Your task to perform on an android device: Delete the event Womens day 
Image 0: 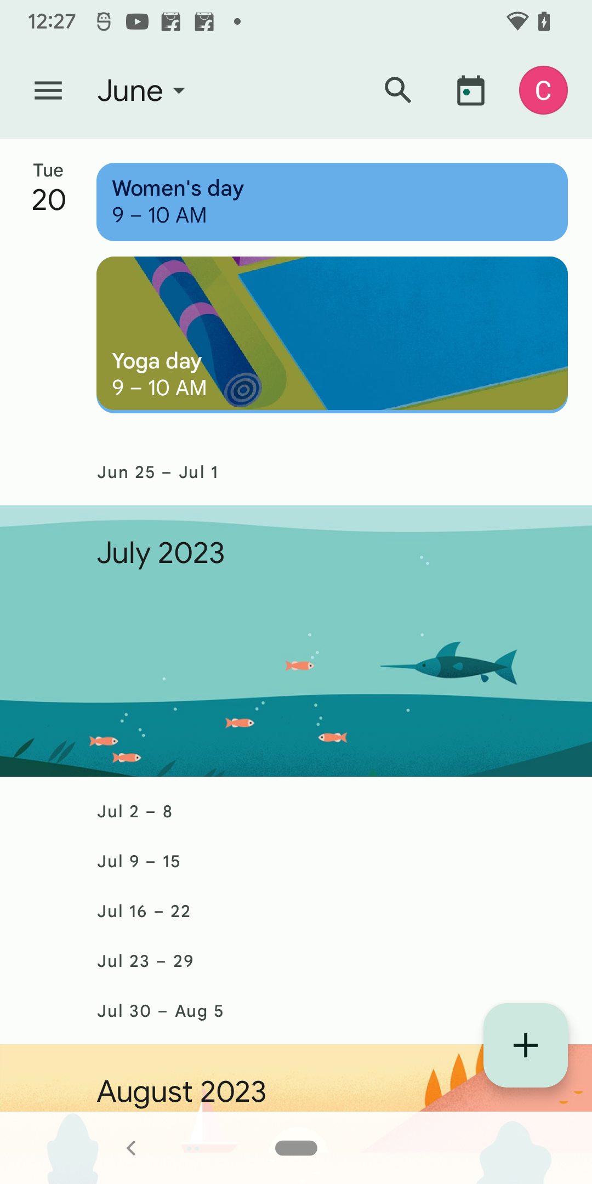
click on the Womens day
Step 0: click (332, 202)
Image 1: 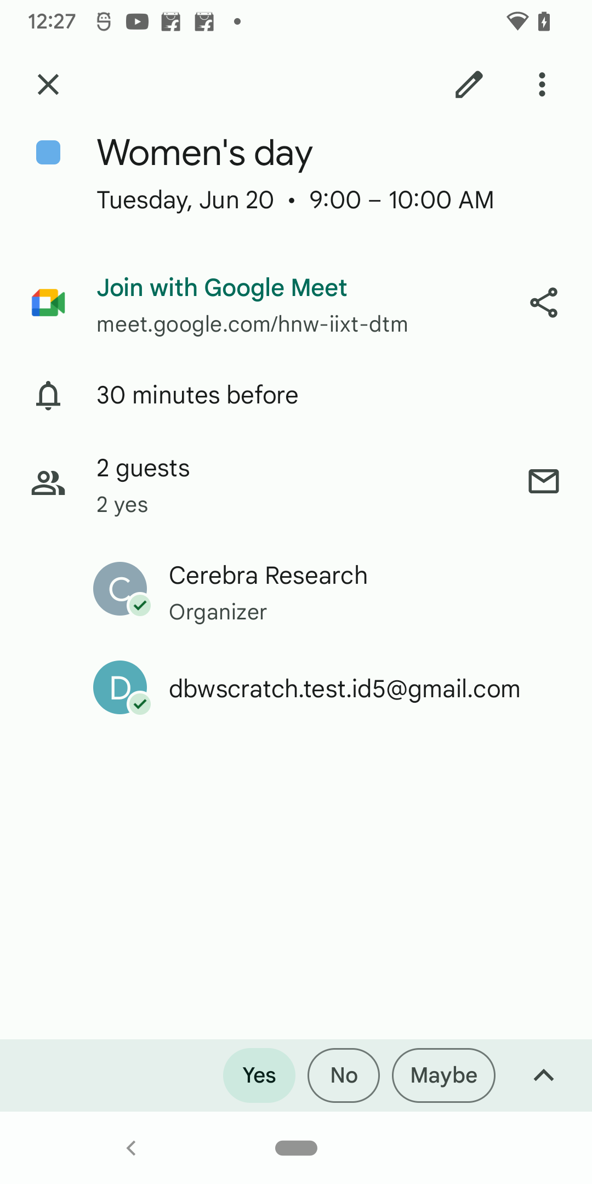
go to the three dots at the top right corner of the screen
Step 1: click (544, 84)
Image 2: 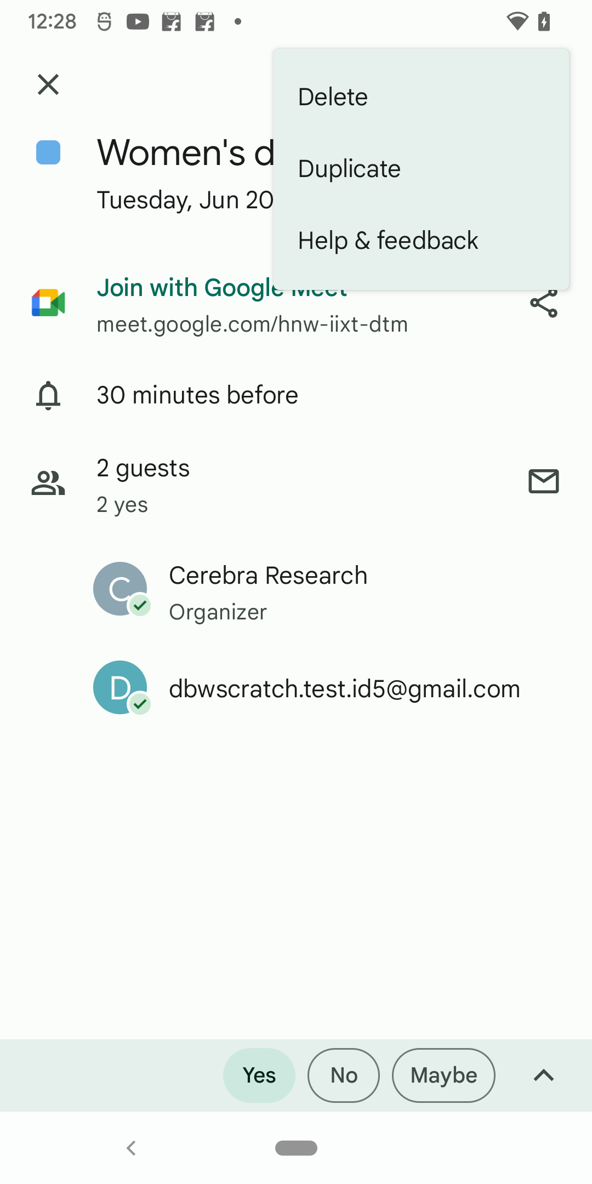
click on delete options
Step 2: click (421, 96)
Image 3: 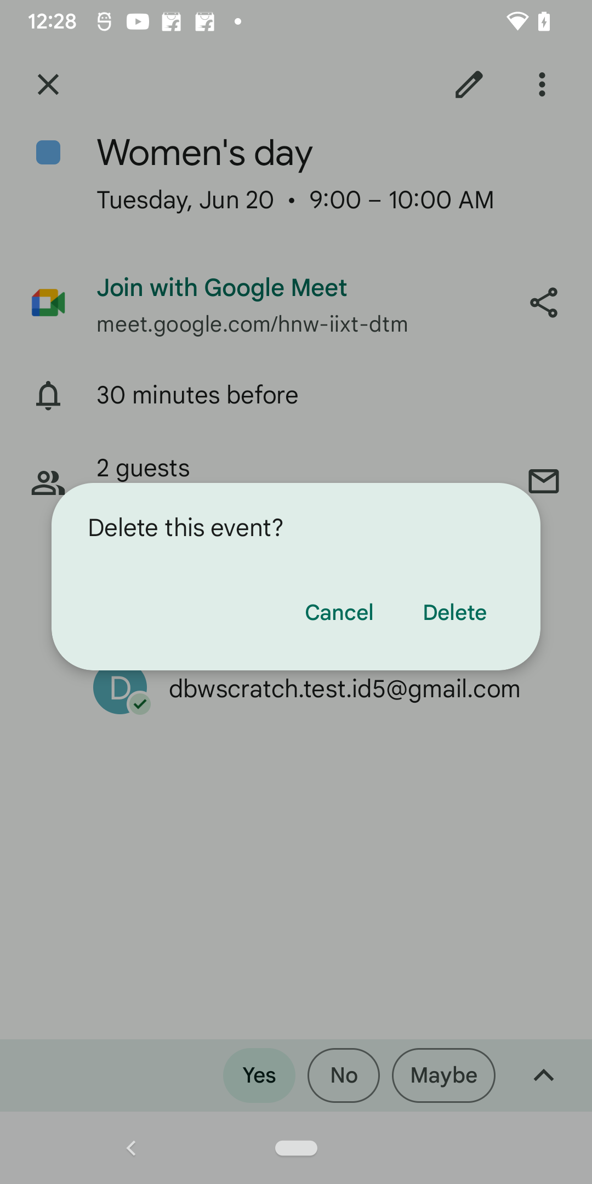
go to delete option
Step 3: click (454, 613)
Image 4: 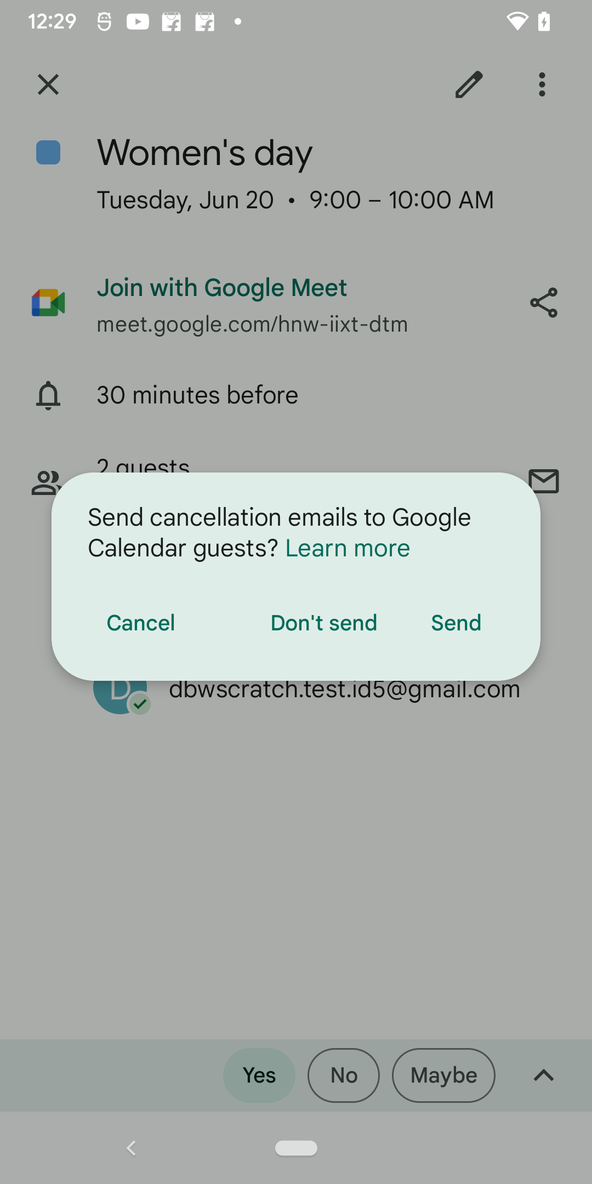
click on don't send option
Step 4: click (323, 623)